Your task to perform on an android device: Use the Shopclues app to add the EGK 550W 121 Pcs Tool Kit to my wishlist.
Image 0: 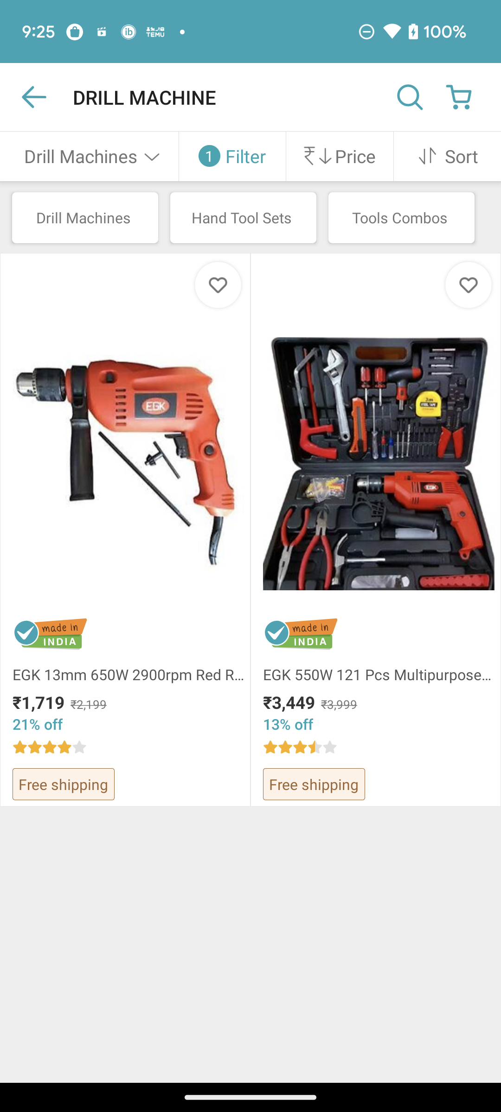
Click on the Heart icon of EGK 550W 121 Pcs Tool Kit
Step 0: click (422, 303)